Your task to perform on an android device: Go to the RapidBox app and open the Atom Men Blue Mid Ankle Sneaker then view its information and photos.
Image 0: 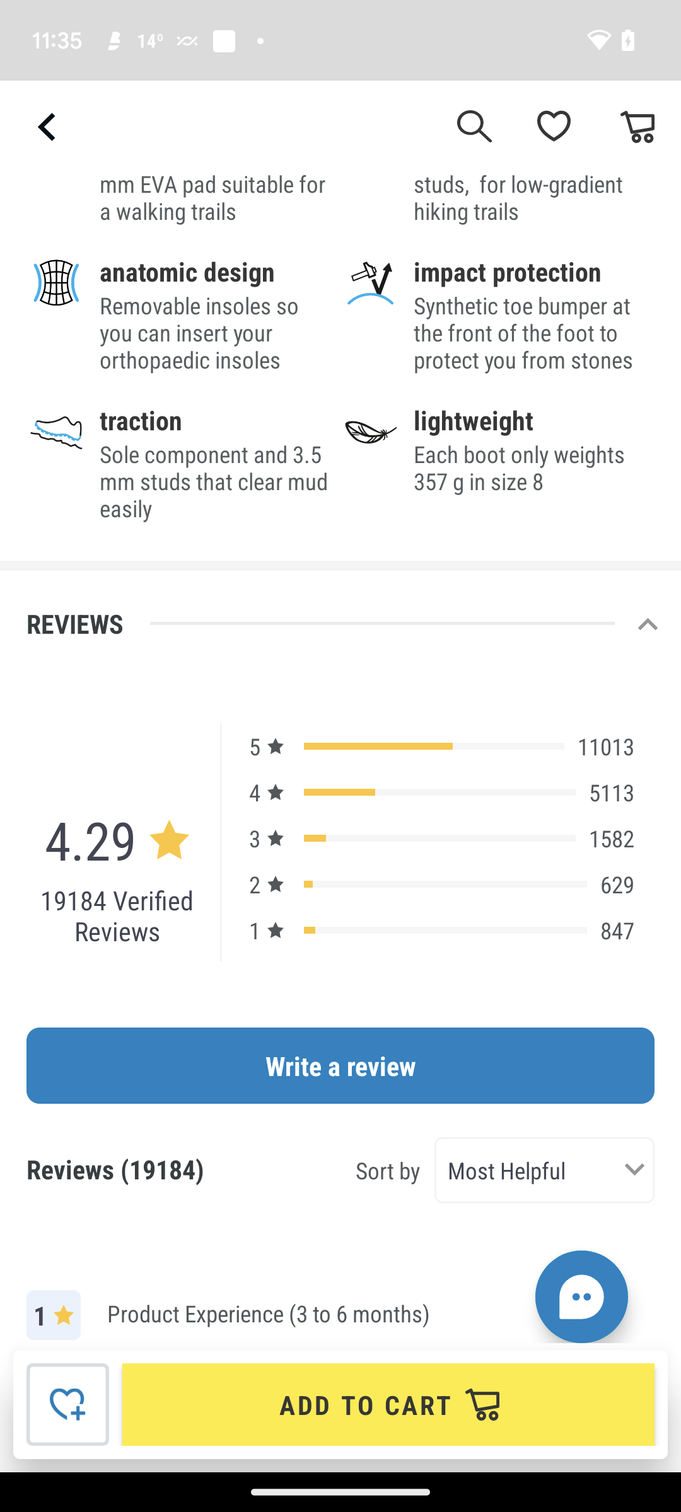
Go to the RapidBox app
Step 0: open app "RapidBox"
Image 2: 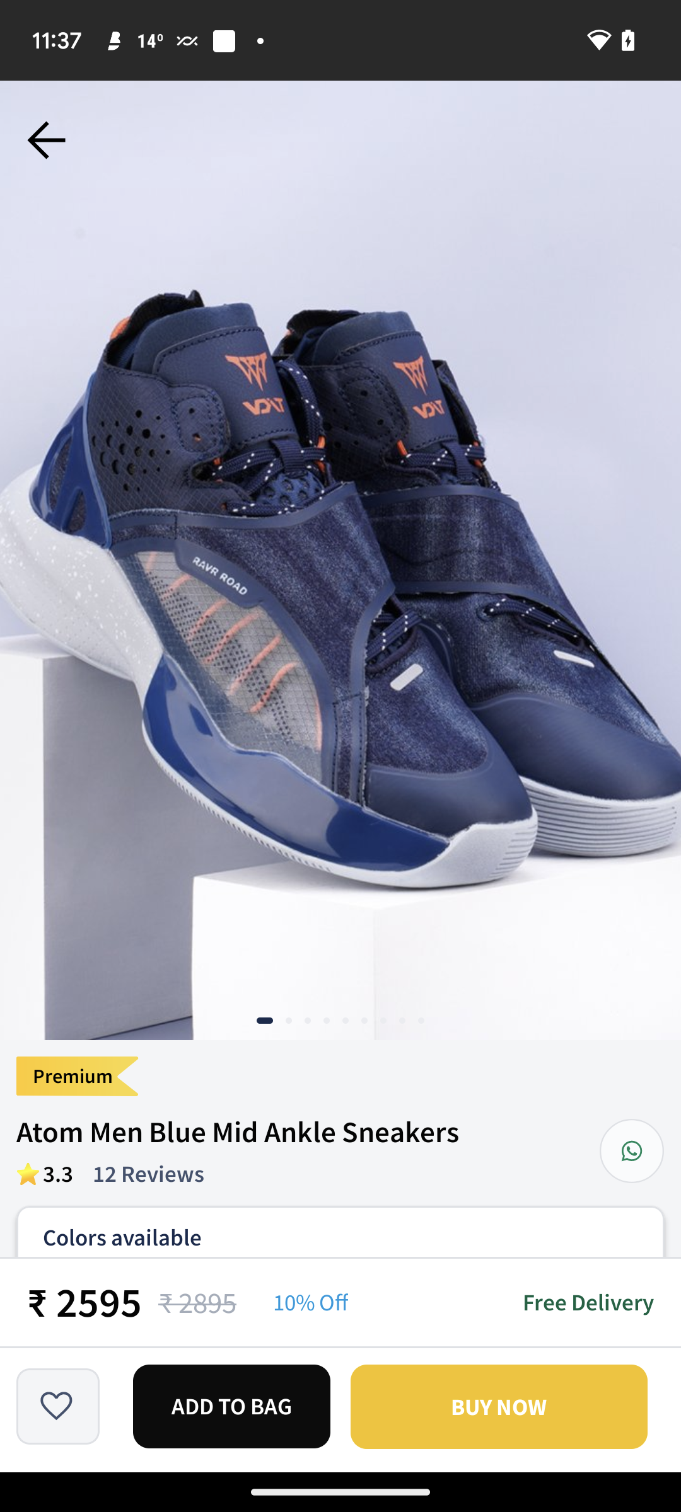
Swipe the image towards the left to view more images
Step 2: scroll right
Image 3: 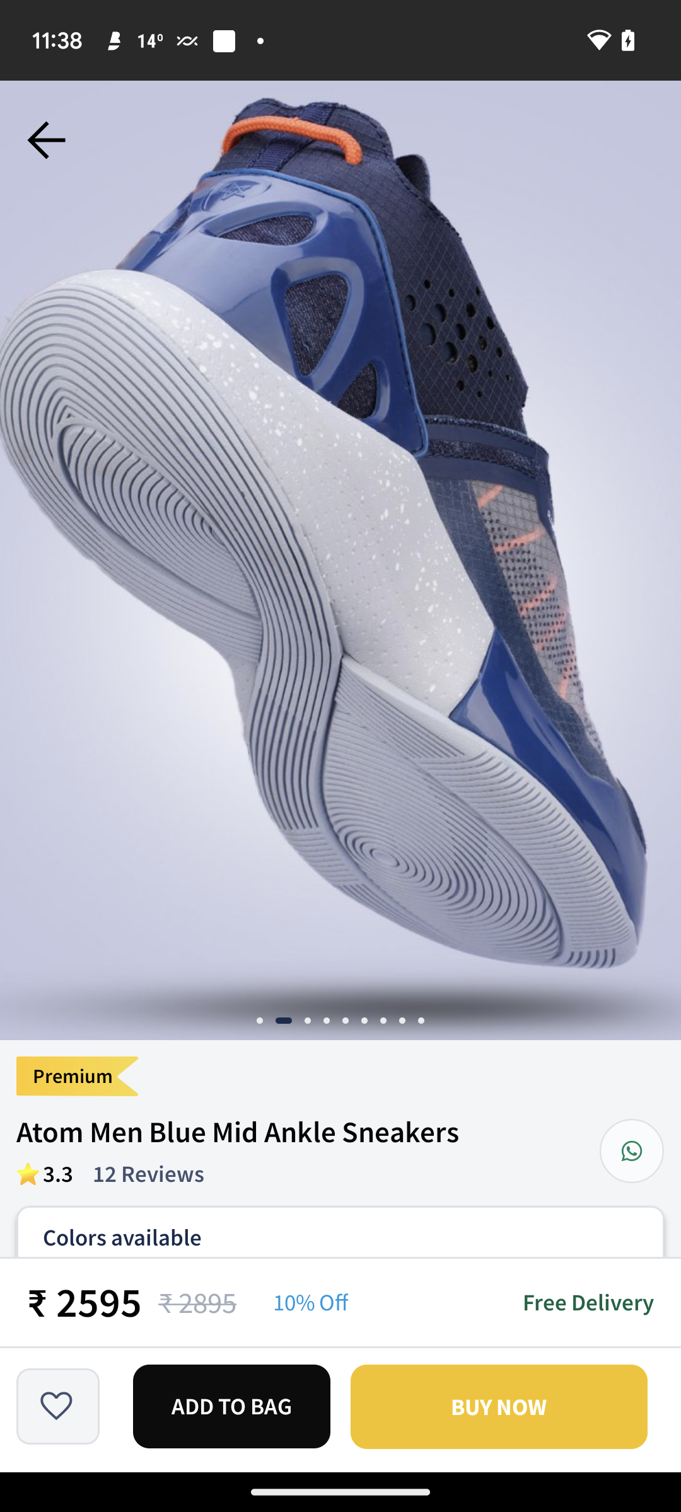
Swipe the image towards the left to view more images
Step 3: scroll right
Image 4: 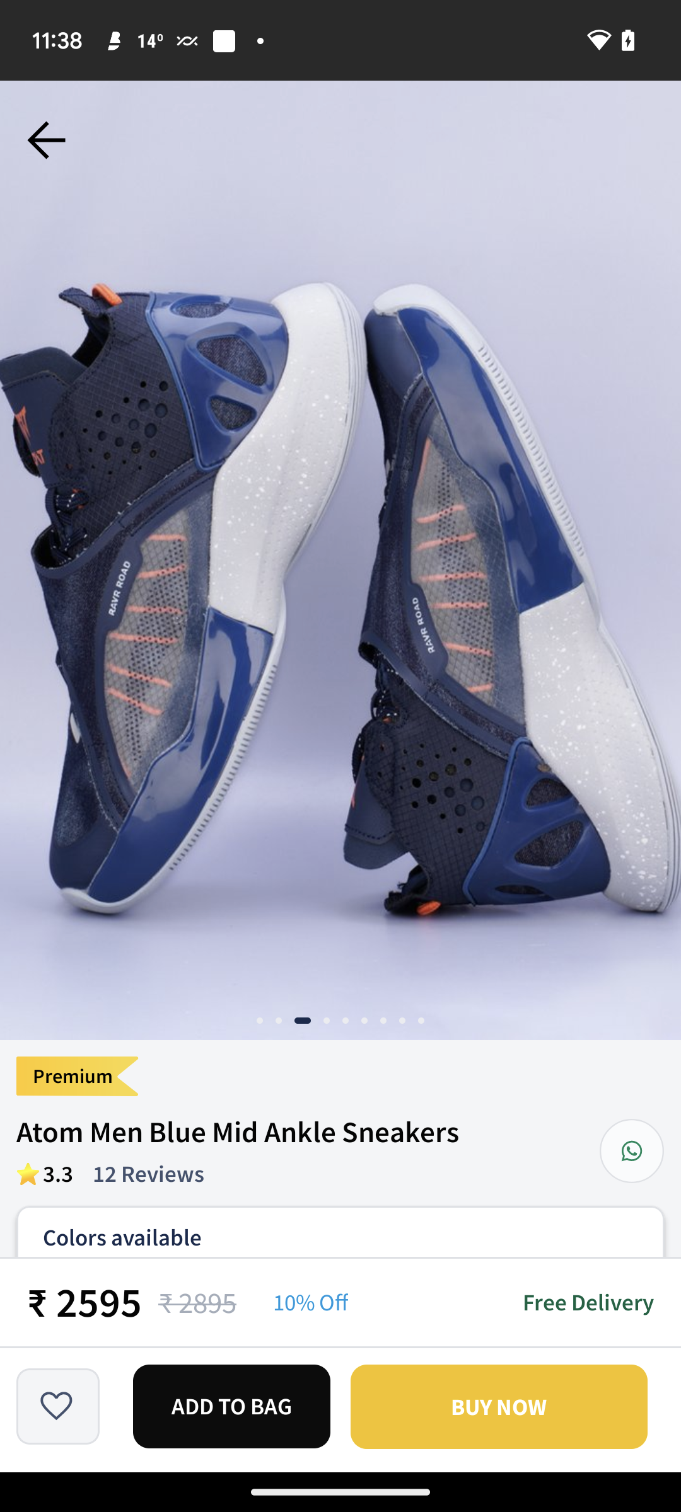
Swipe the image towards the left to view more images
Step 4: scroll right
Image 5: 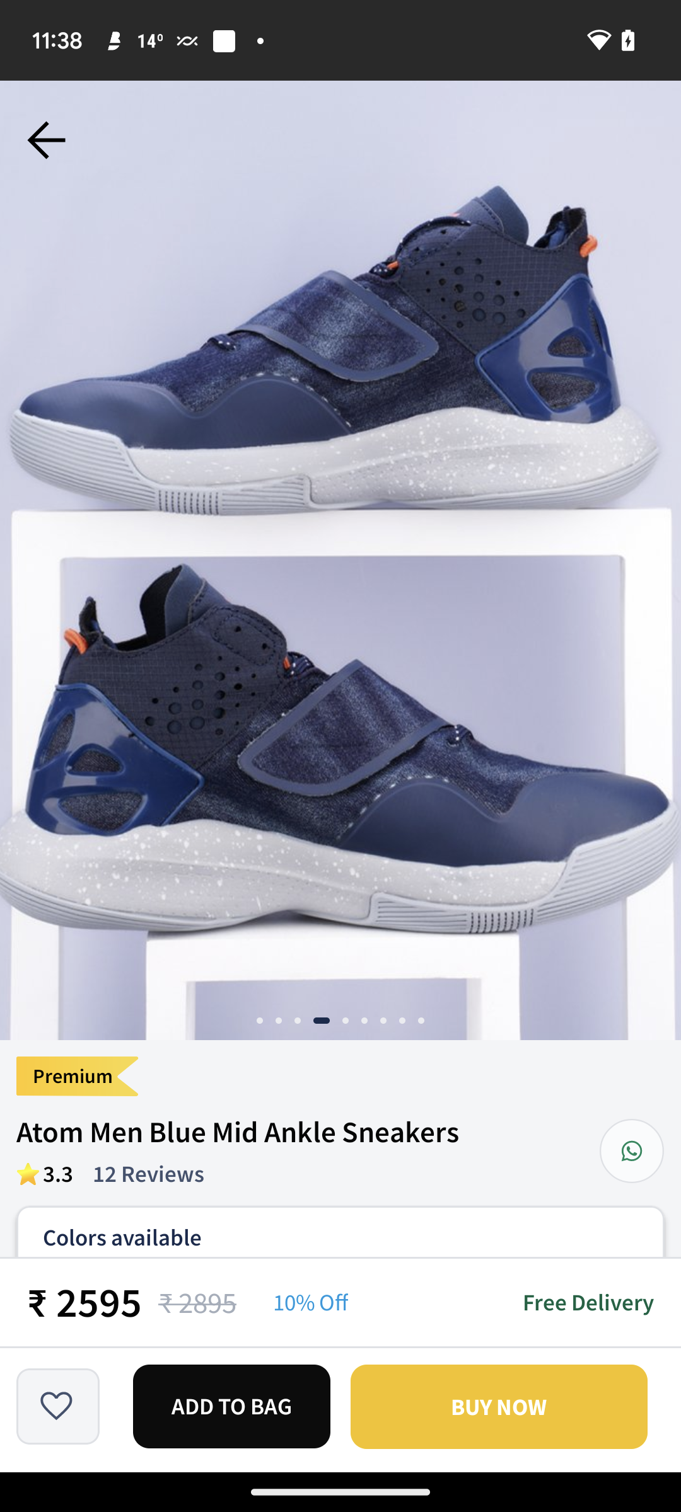
Swipe the image towards the left to view more images
Step 5: scroll right
Image 6: 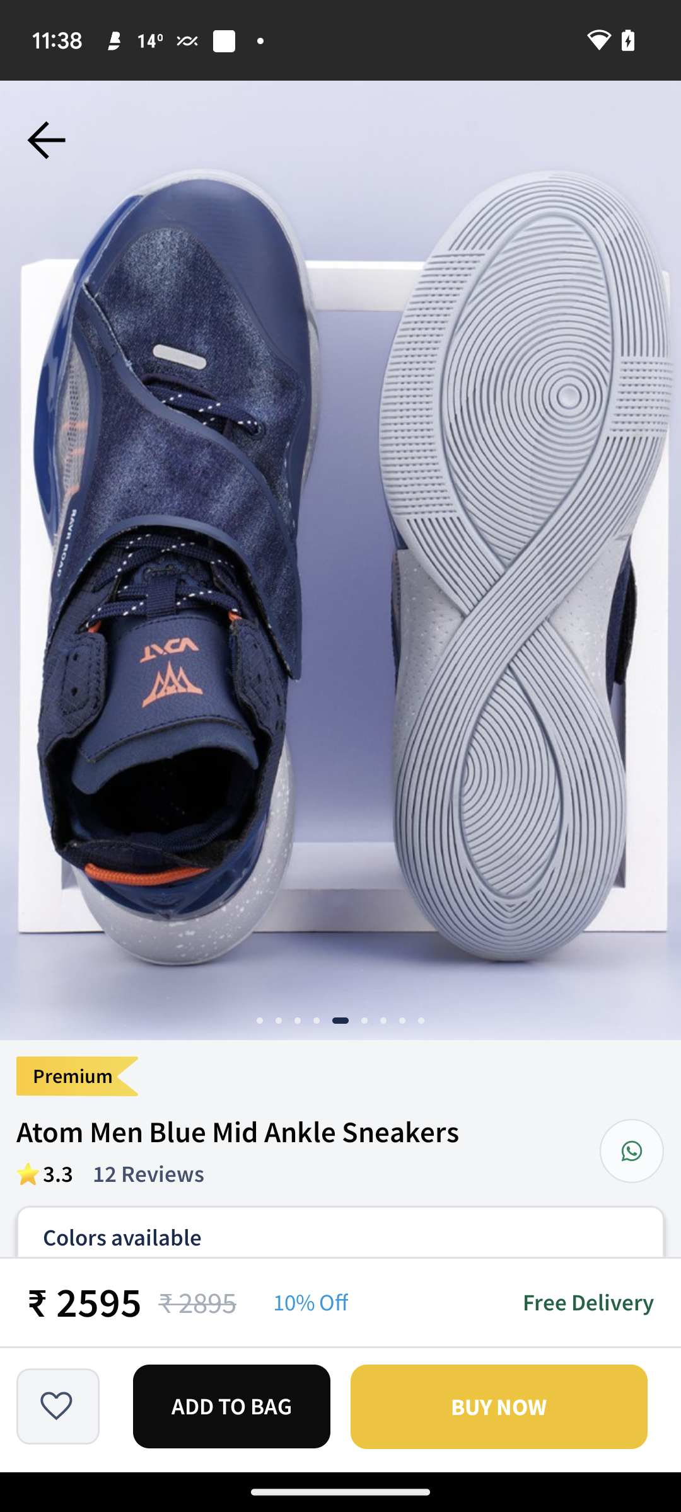
Swipe the image towards the left to view more images
Step 6: scroll right
Image 7: 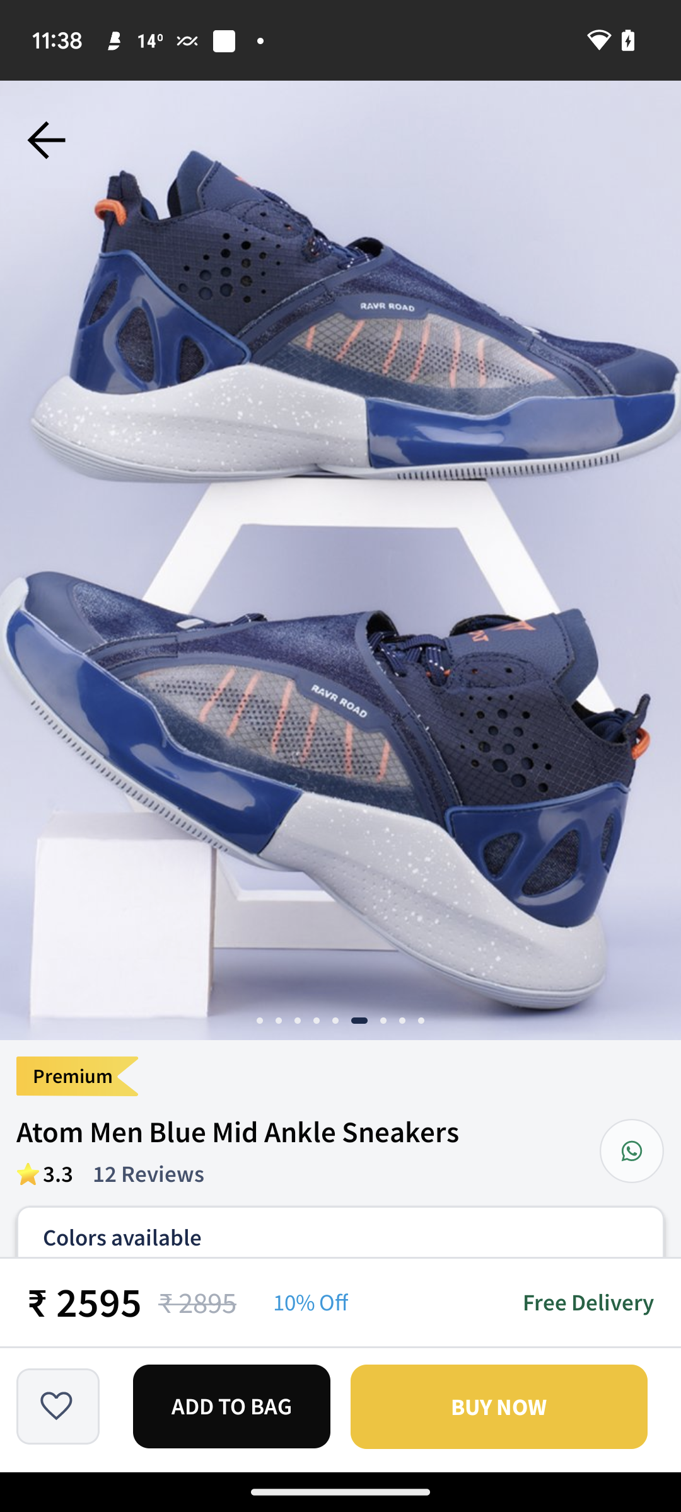
Swipe the image towards the left to view more images
Step 7: scroll right
Image 8: 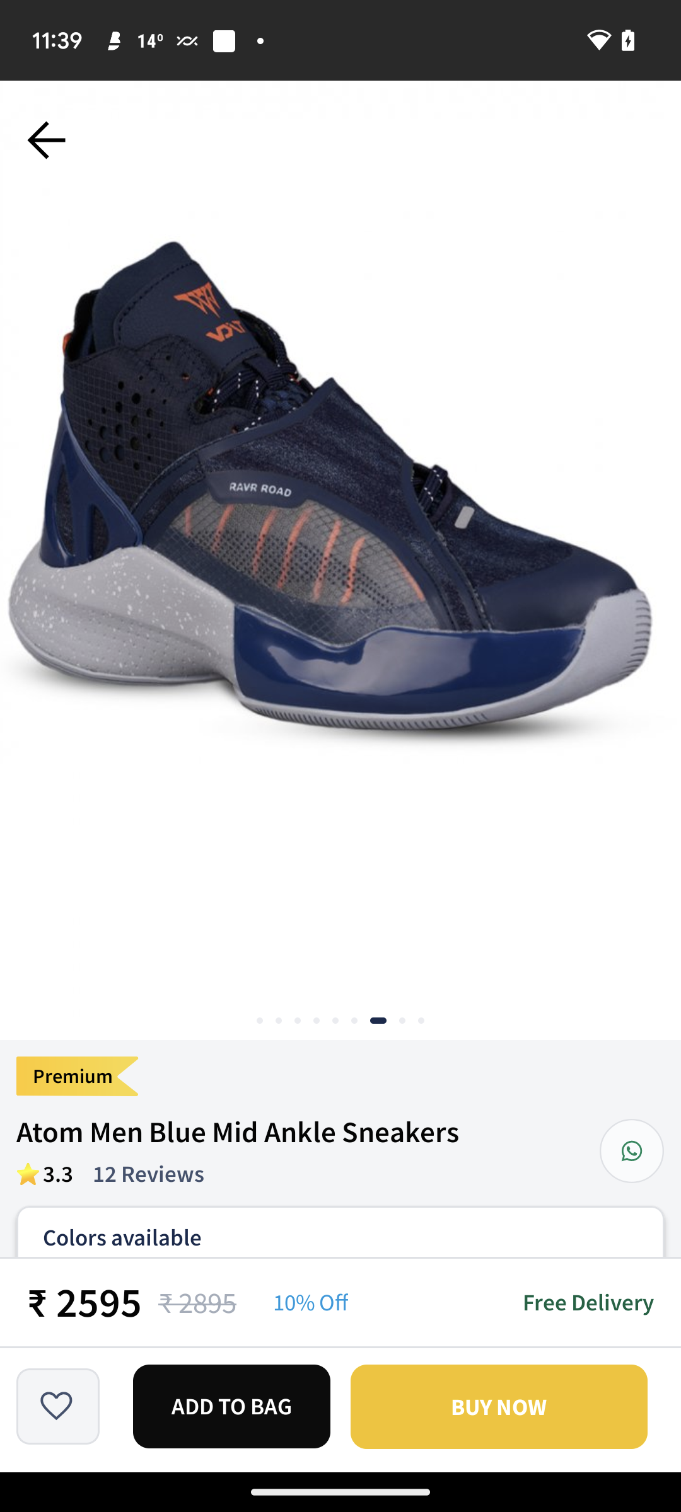
Swipe the image towards the left to view more images
Step 8: scroll right
Image 9: 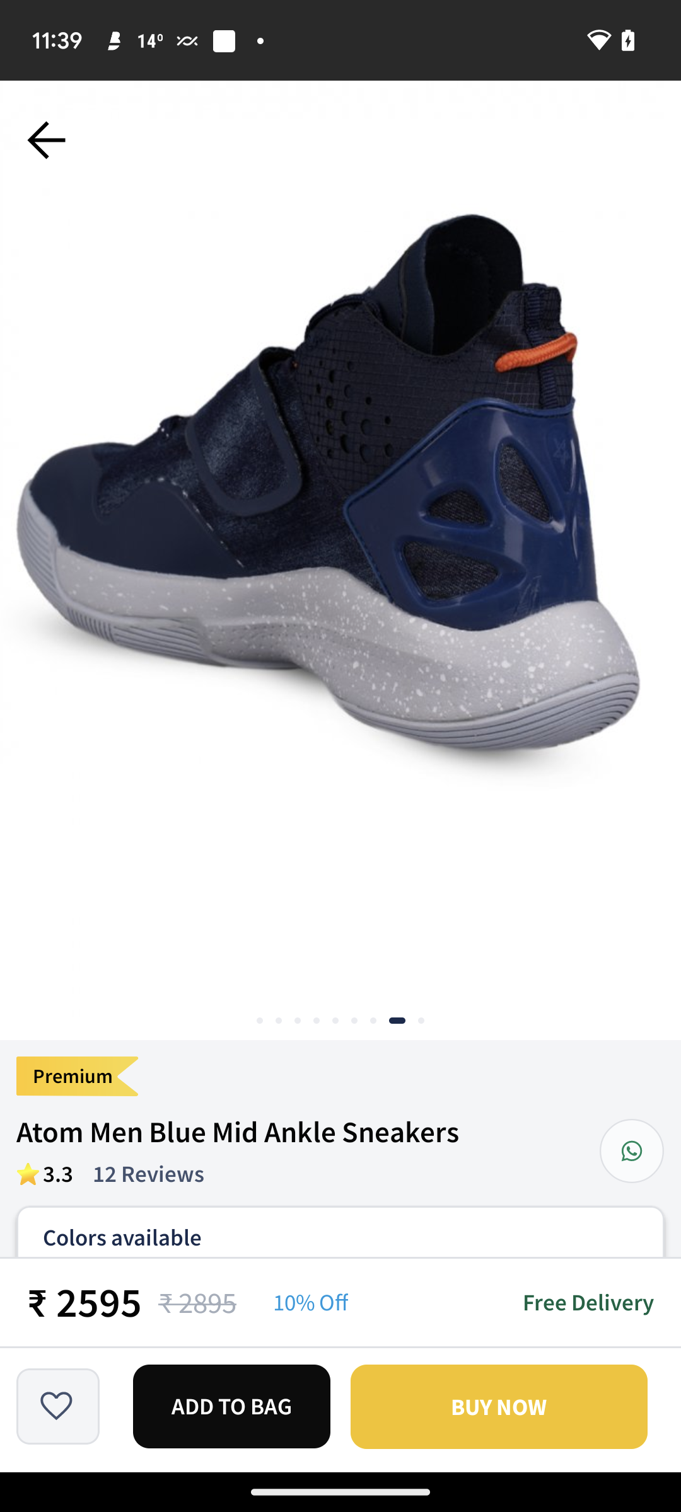
Swipe the image towards the left to view more images
Step 9: scroll right
Image 10: 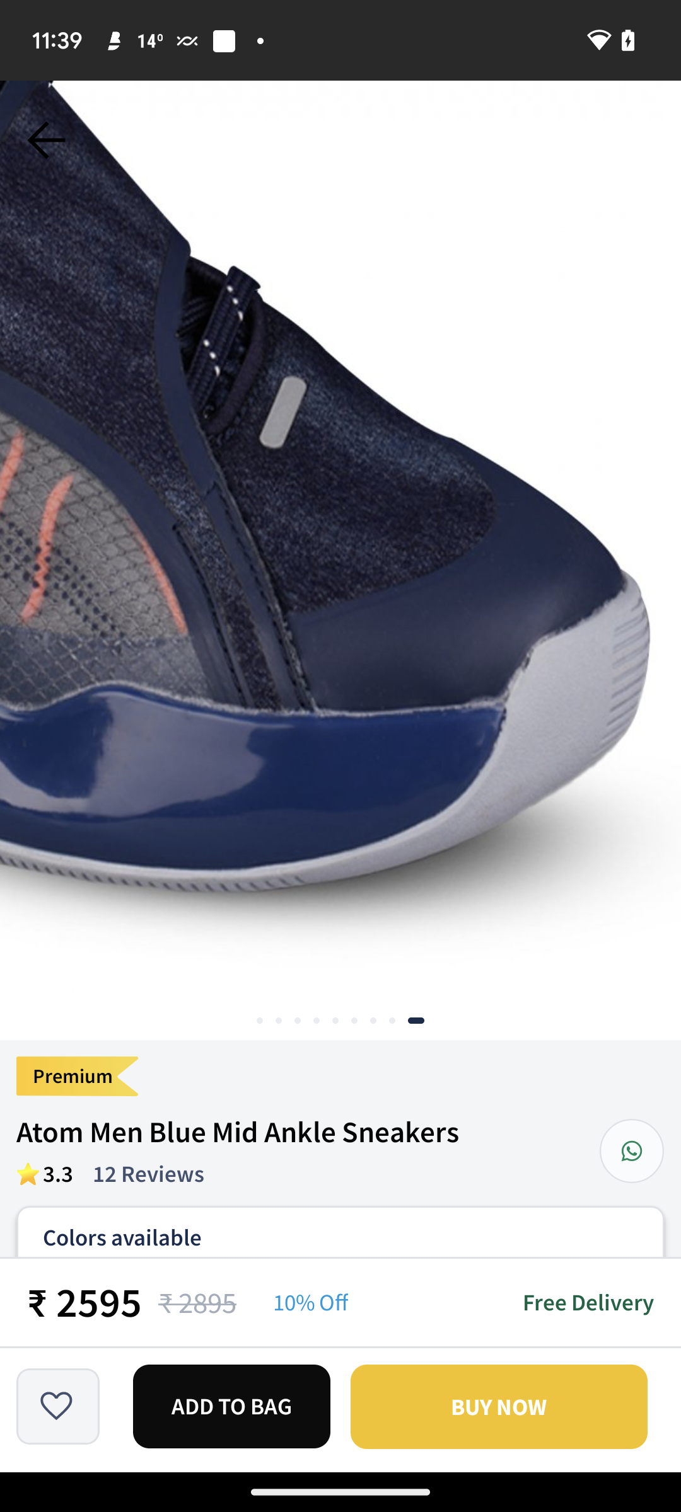
Swipe up to view the shoe details
Step 10: scroll down
Image 11: 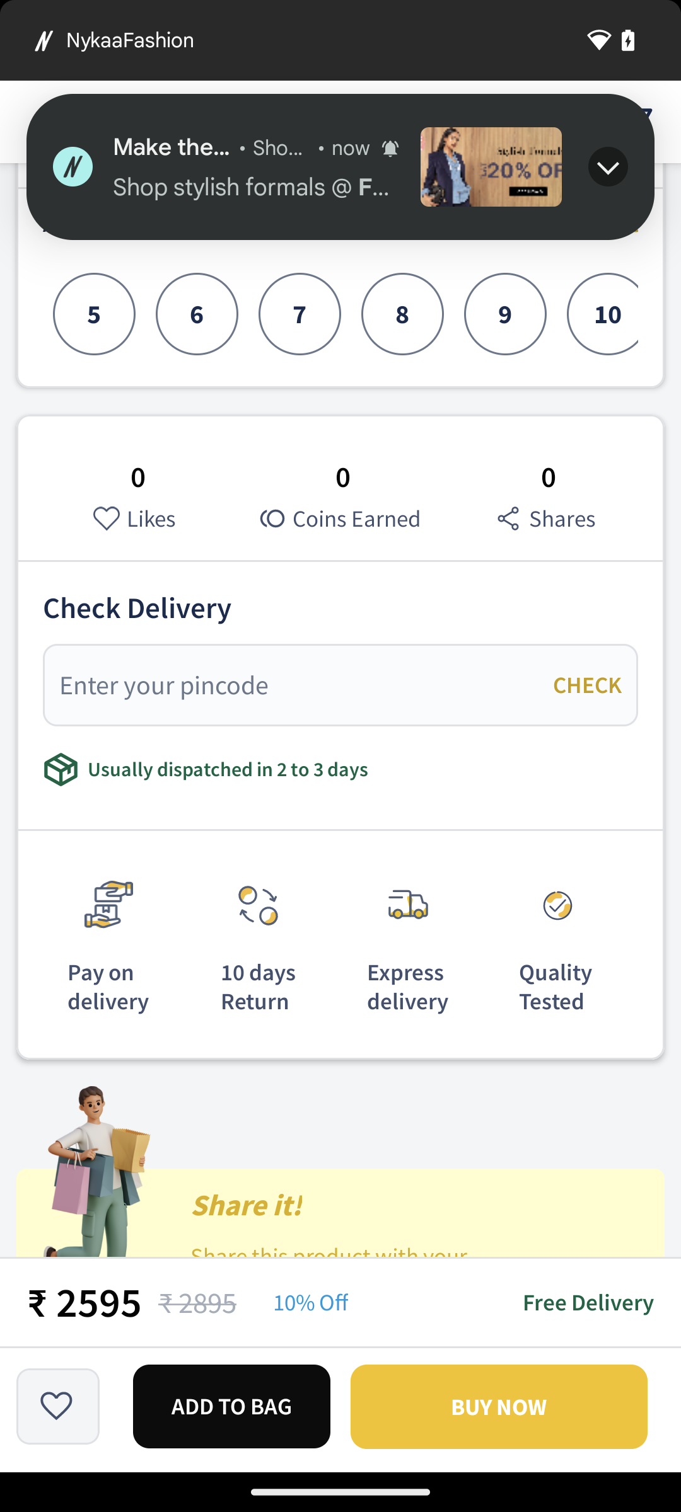
Swipe up to view the shoe details
Step 11: scroll down